Your task to perform on an android device: As I had planned to visit London for a couple of days, I searched for one-way flights to London airport on October 30 for two adults in the Expedia app.
Image 0: 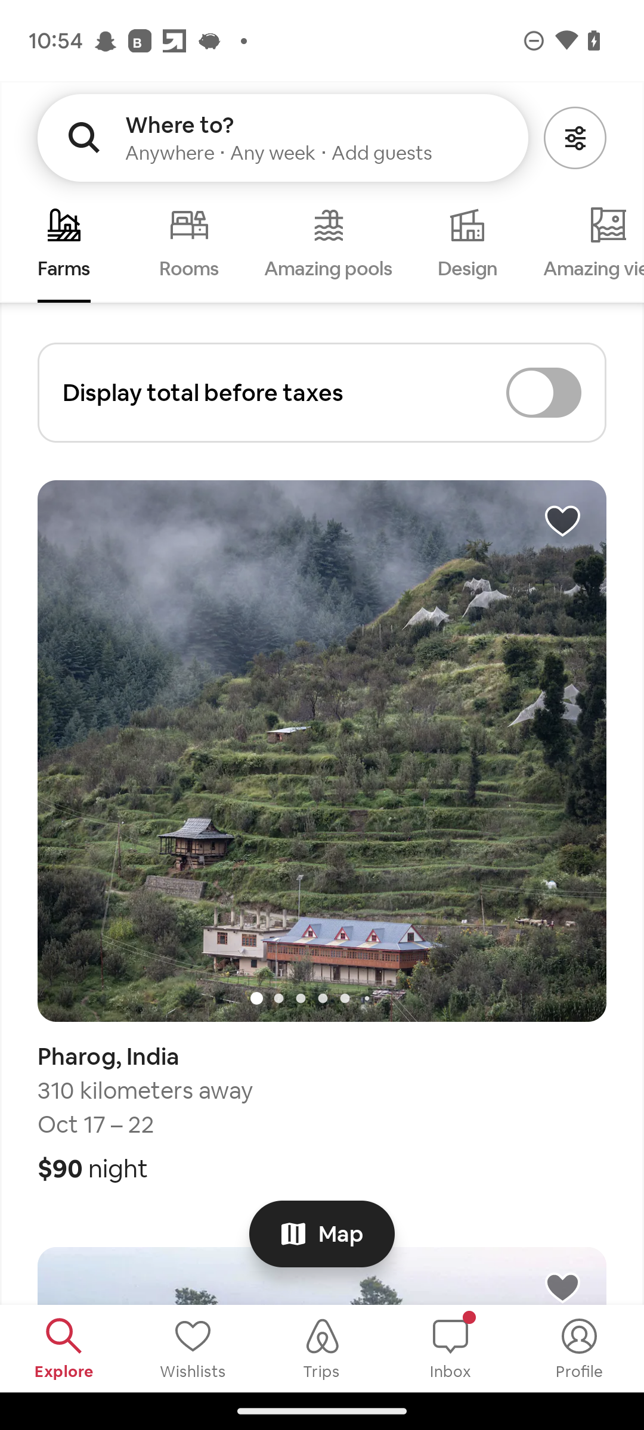
Open the Expedia app
Step 0: open app "Expedia"
Image 1: 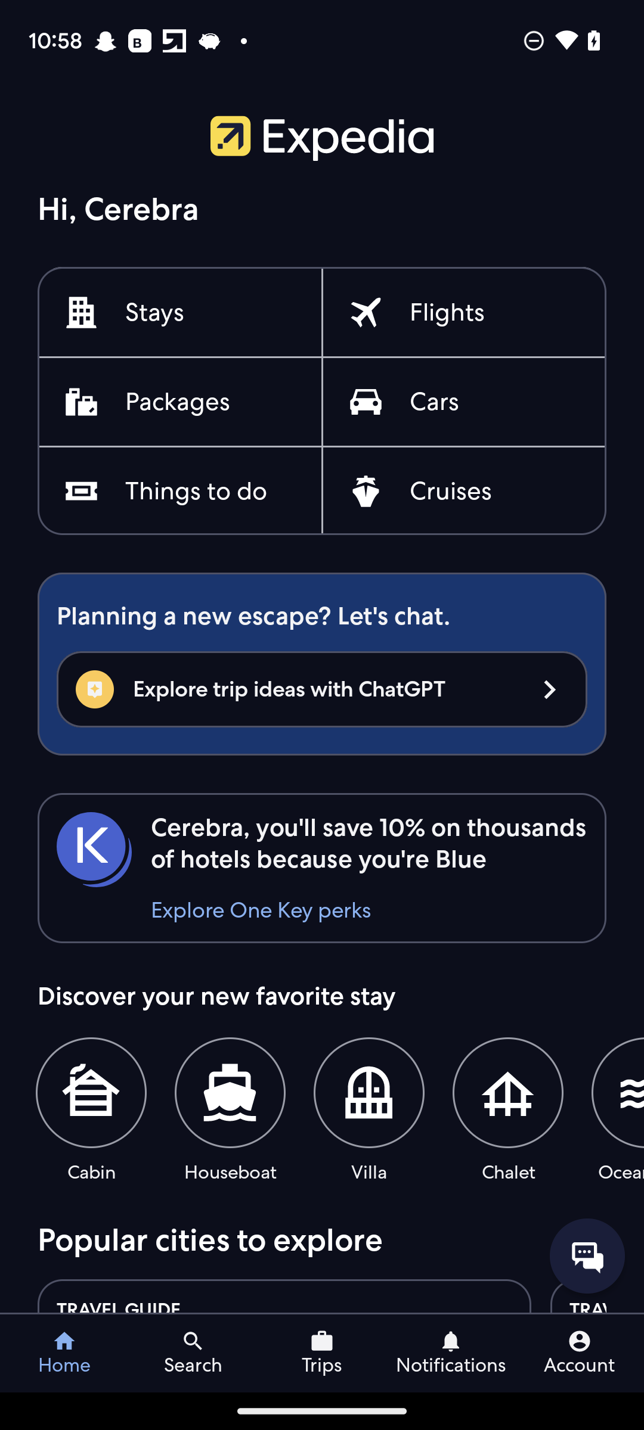
Click on the flights option
Step 1: click (447, 313)
Image 2: 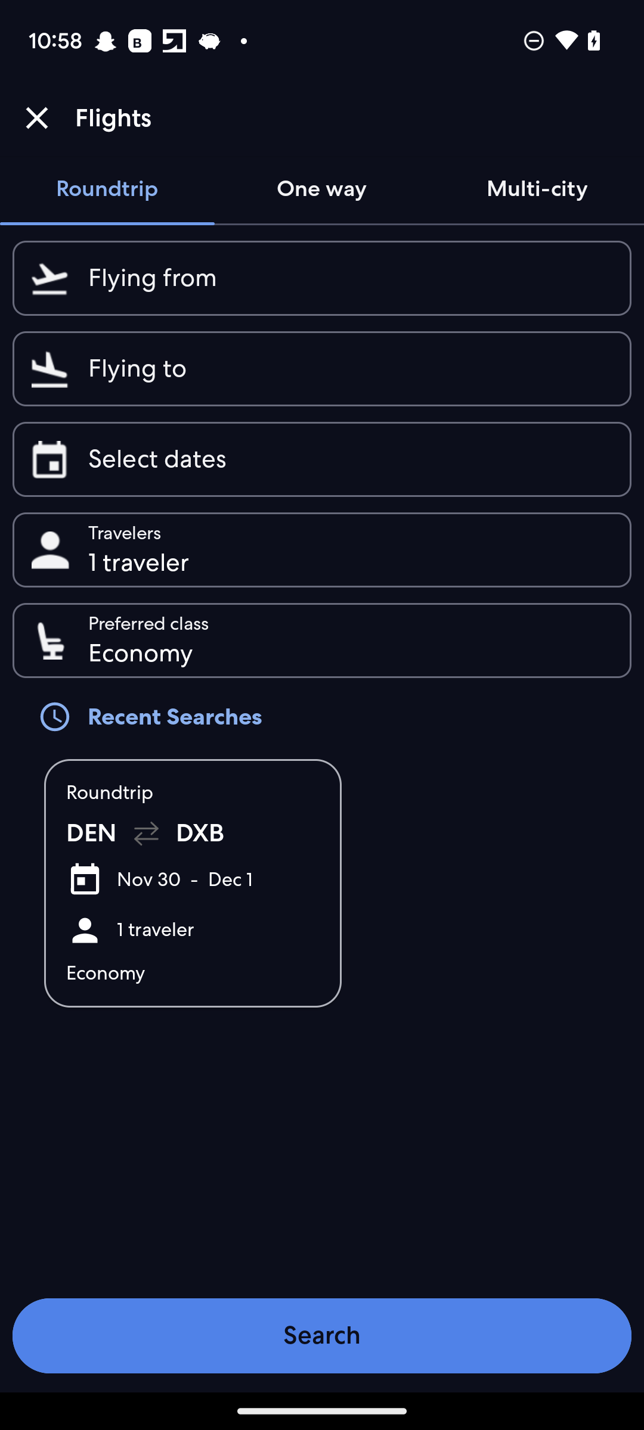
Click on the one way option
Step 2: click (321, 189)
Image 3: 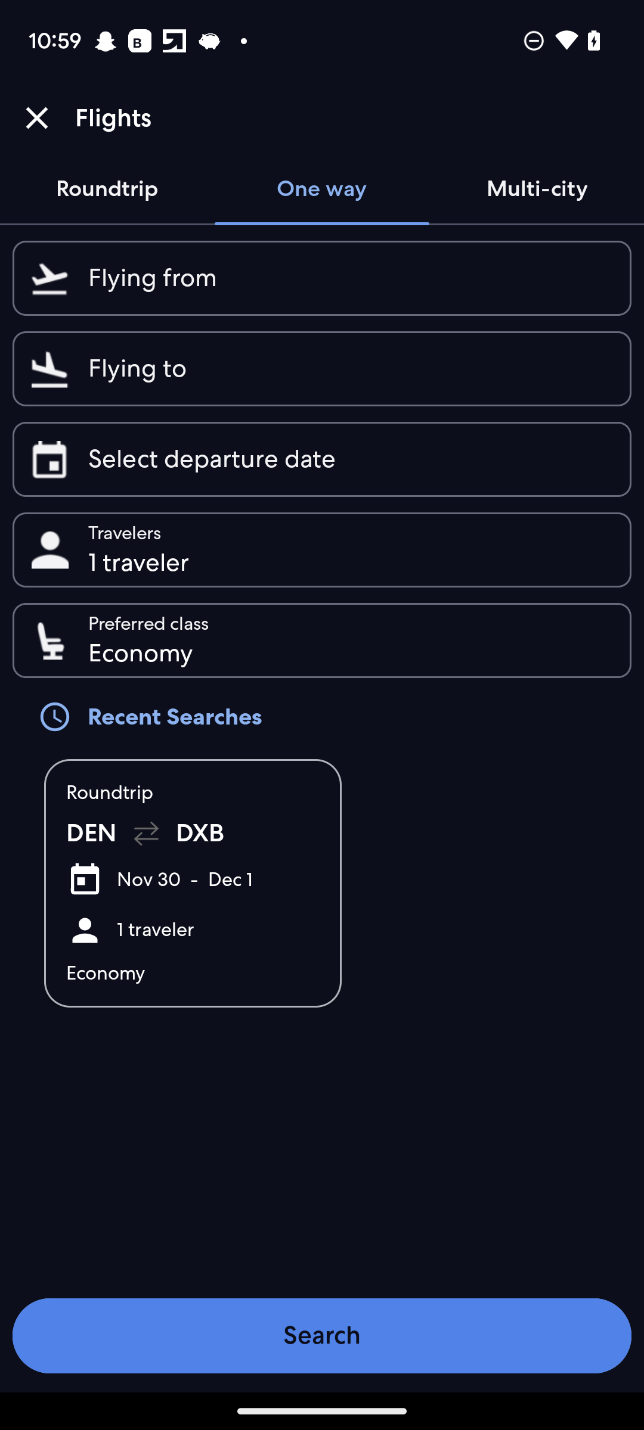
Click on the flying from section
Step 3: click (350, 278)
Image 5: 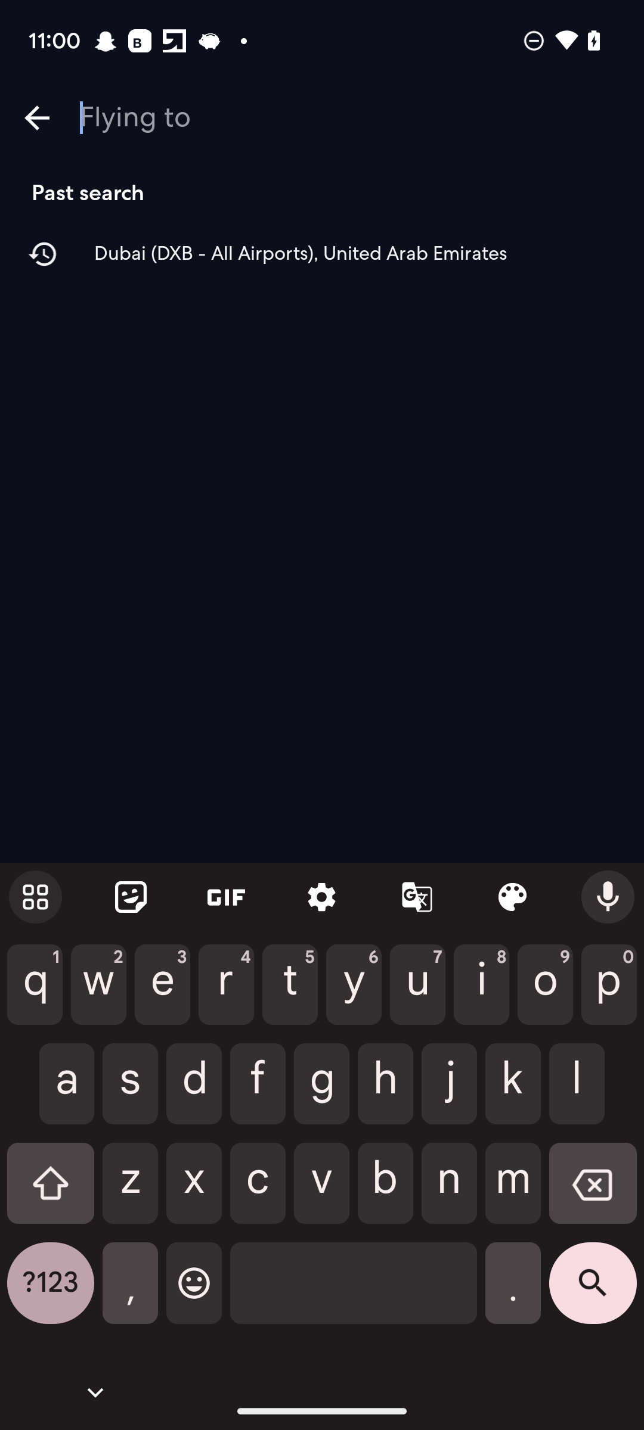
Type London in the flying to 
Step 5: type "London"
Image 6: 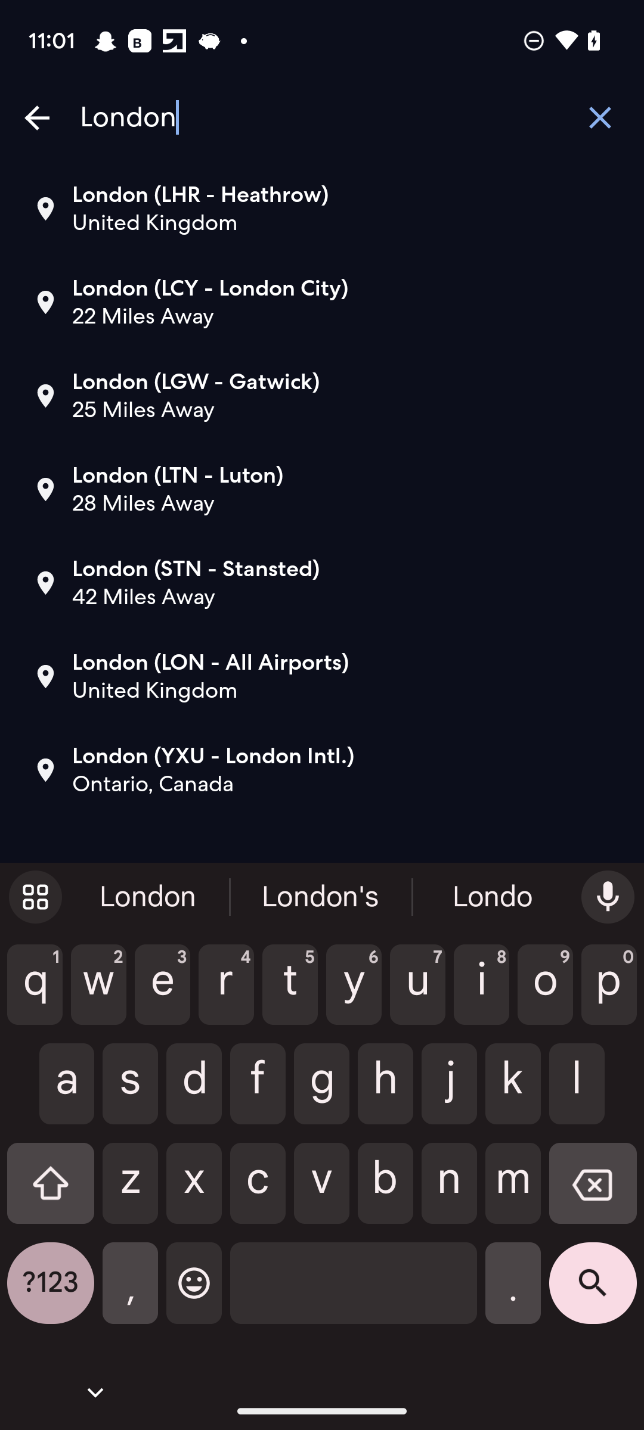
Click on the first result option
Step 6: click (322, 190)
Image 7: 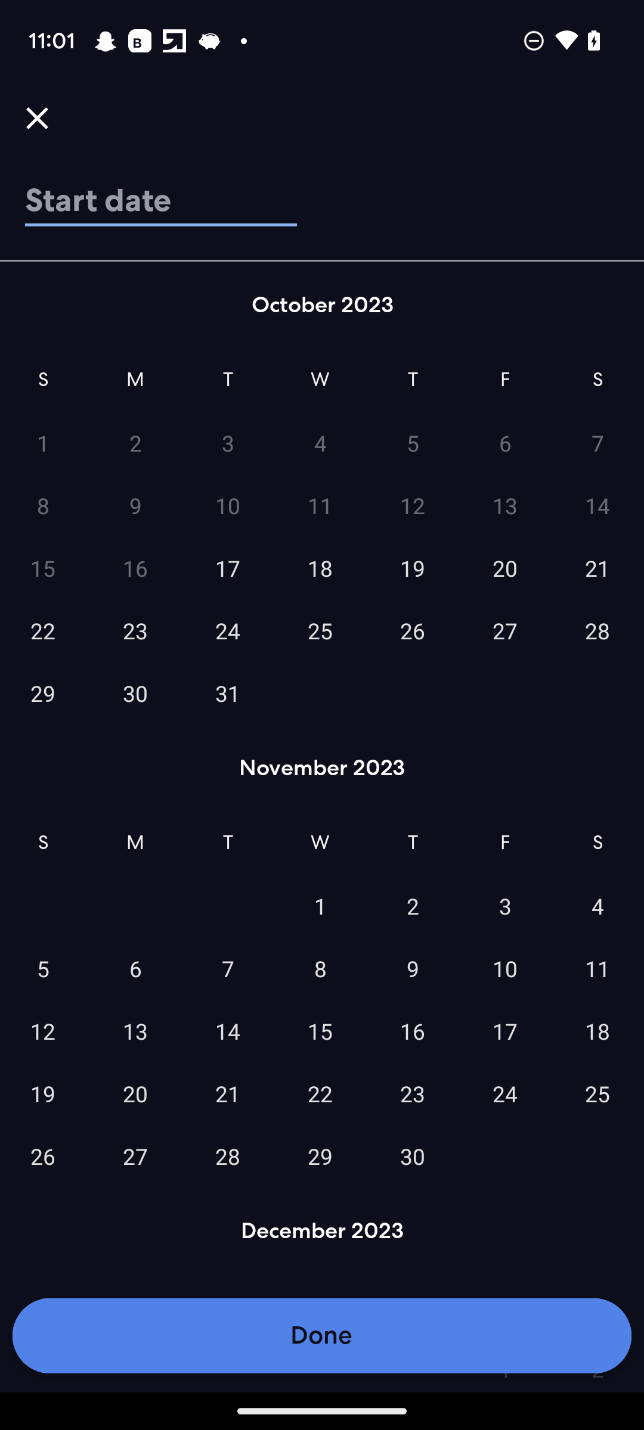
Click on the 30th date of October.
Step 7: click (135, 693)
Image 8: 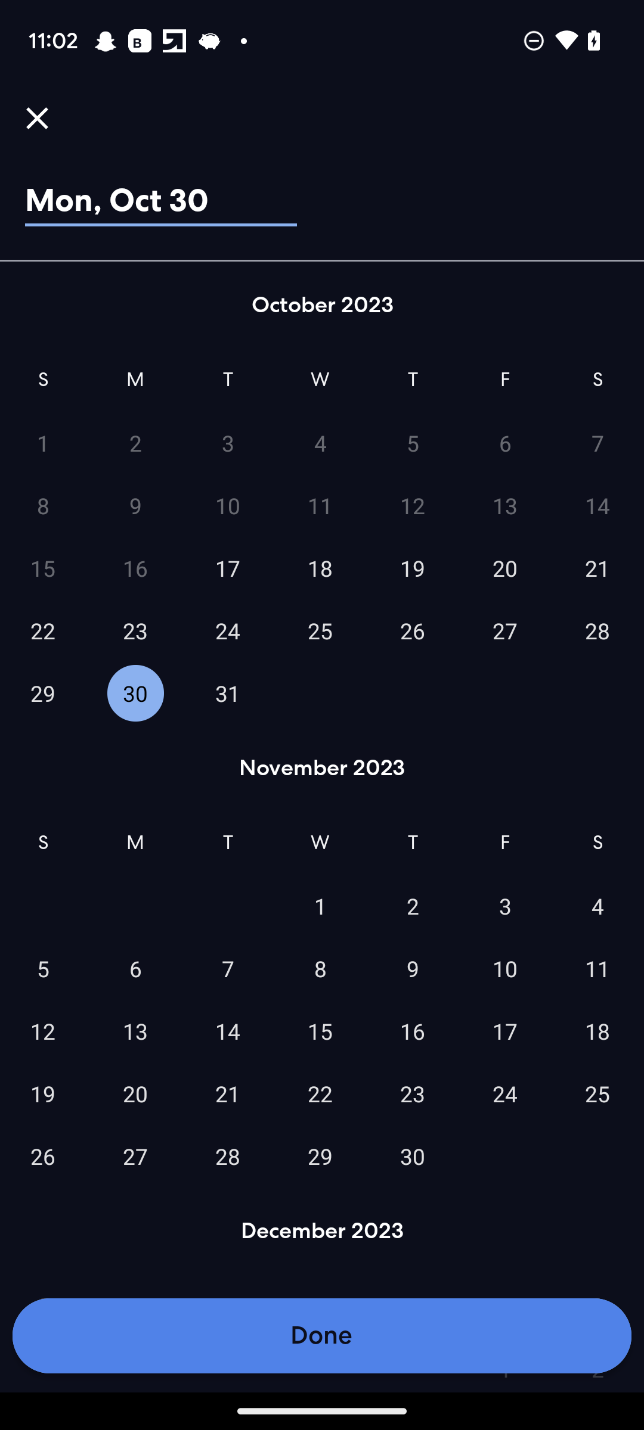
Click on the done button.
Step 8: click (321, 1336)
Image 9: 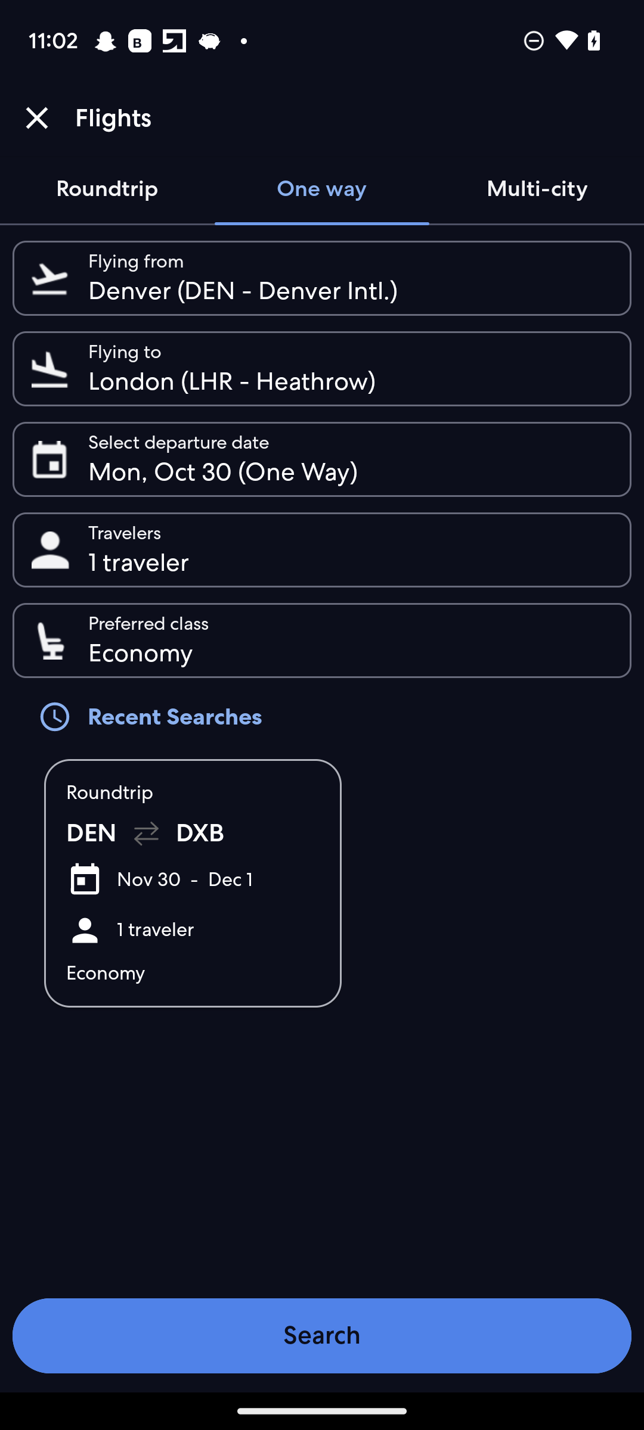
Click on the traveler section.
Step 9: click (350, 550)
Image 10: 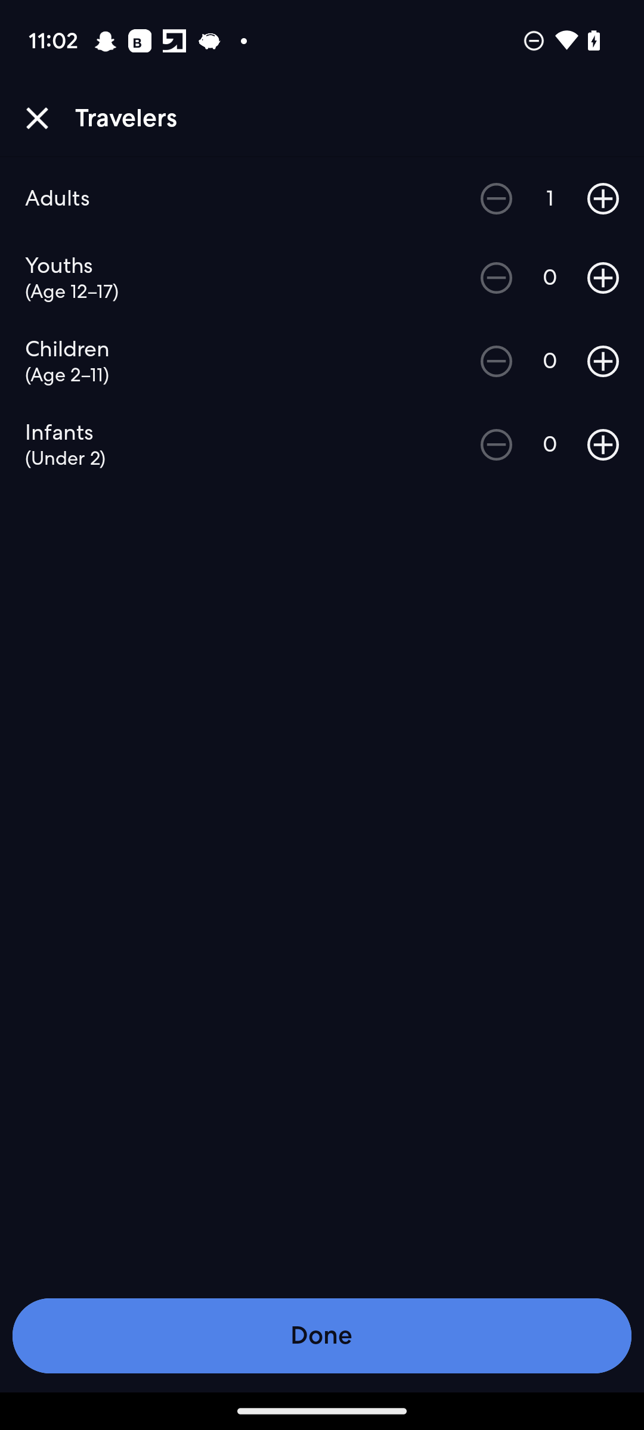
Click on the plus icon of the adults section
Step 10: click (603, 198)
Image 11: 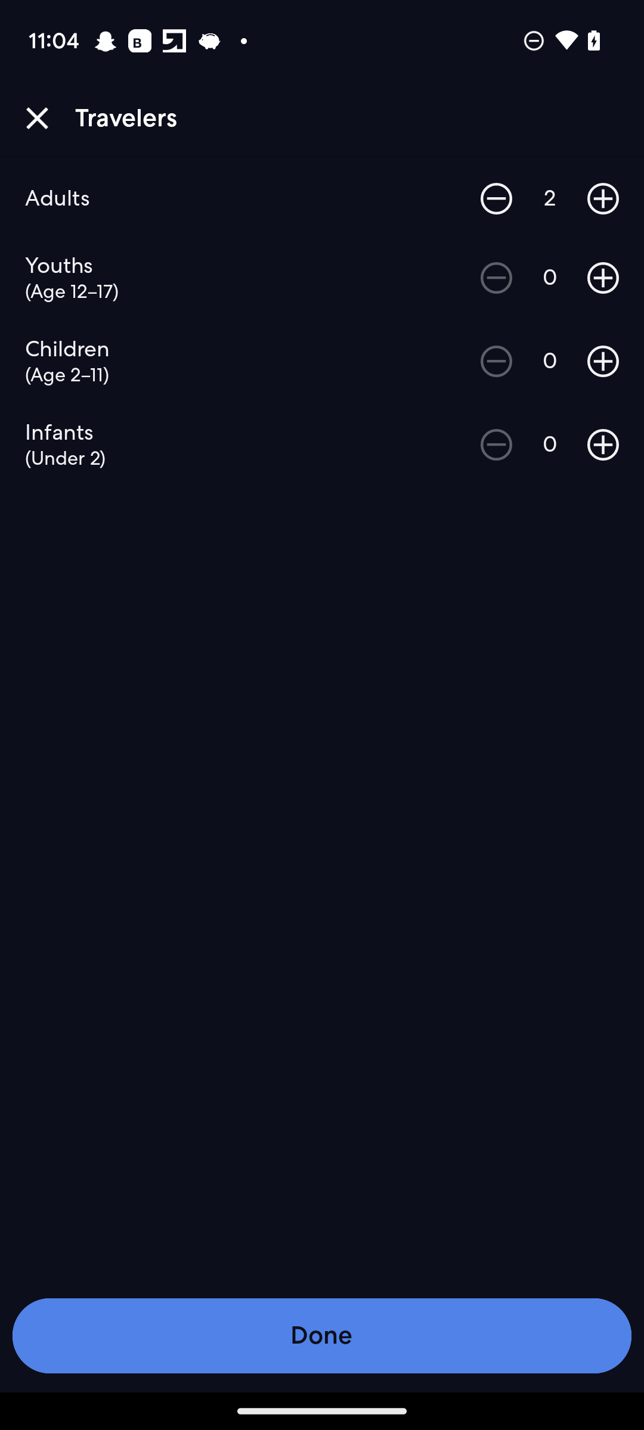
Click on the done button.
Step 11: click (321, 1335)
Image 12: 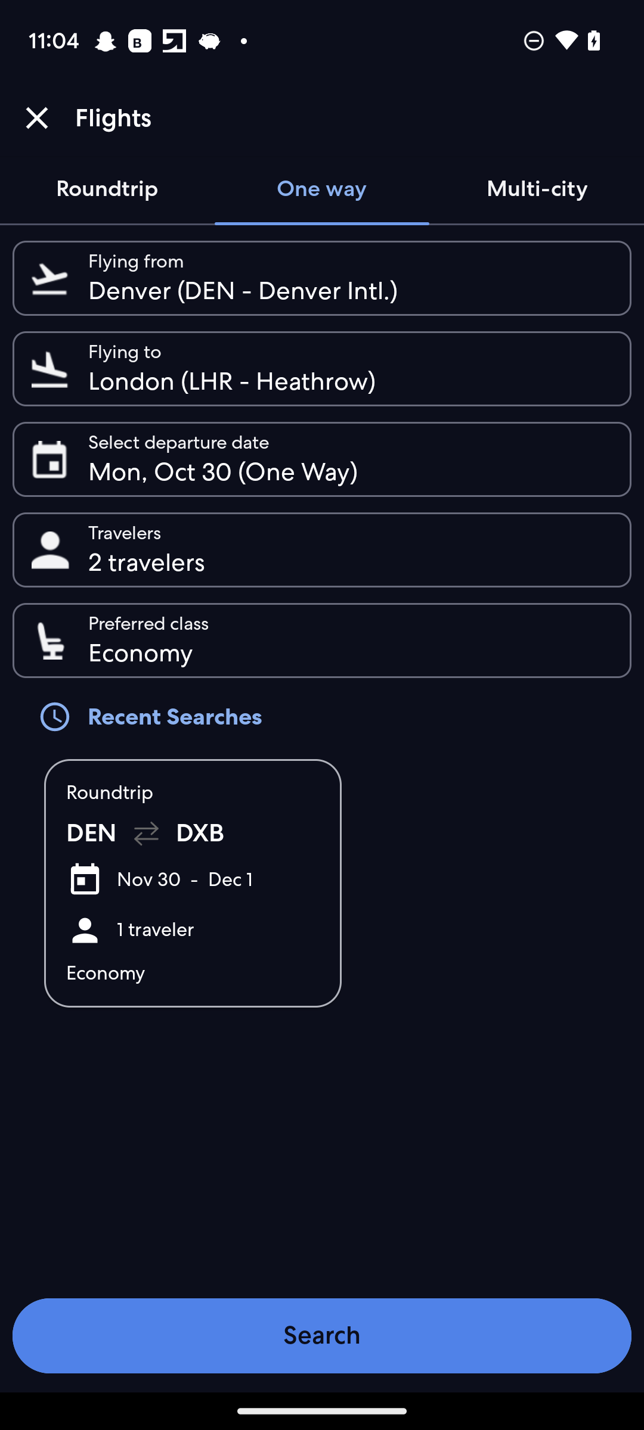
Click on the search button.
Step 12: click (322, 1335)